Your task to perform on an android device: In the clock app Start the stopwatch for my indoor exercise routine.
Image 0: 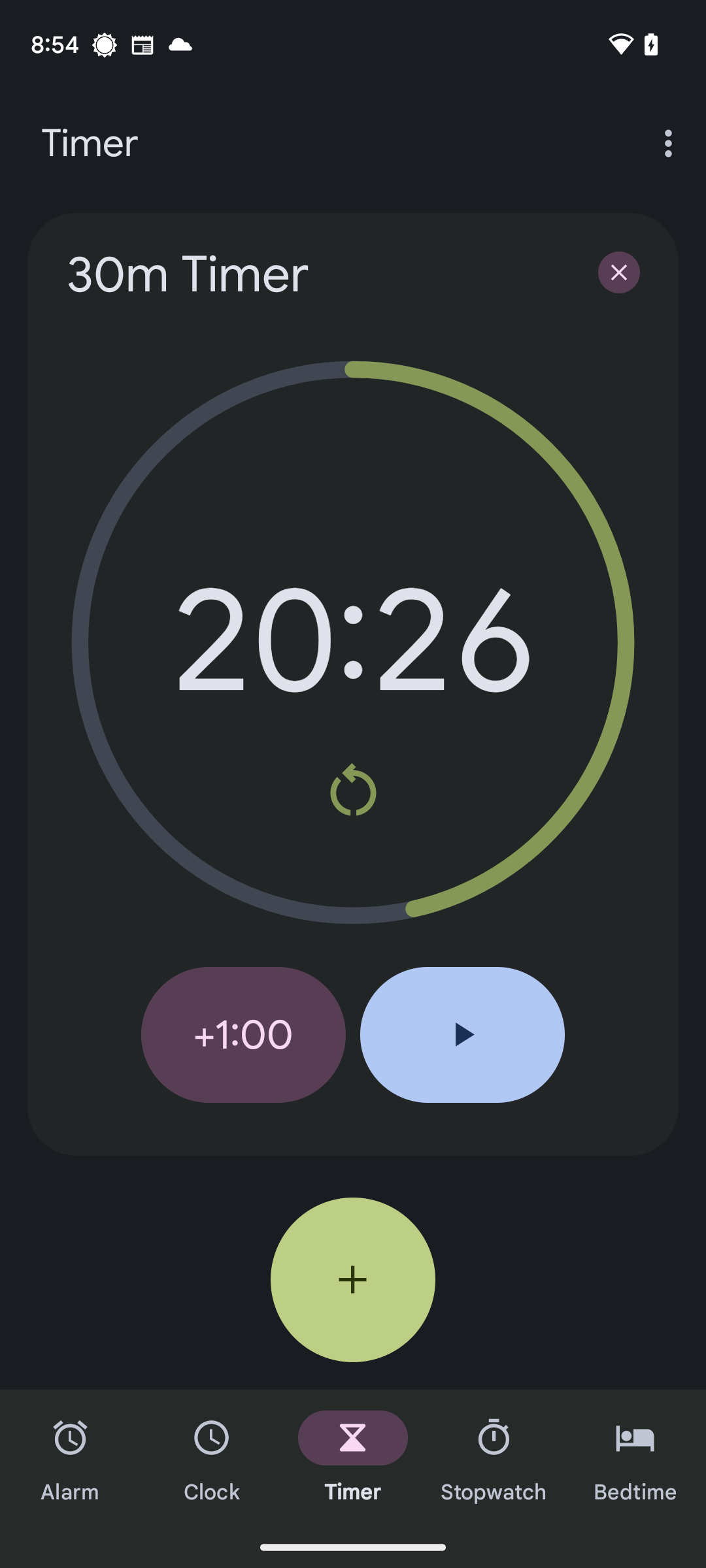
At the bottom of the screen, click on the Stopwatch icon.
Step 0: click (494, 1458)